Your task to perform on an android device: In the Etsy app, add the Portable Door Lock Home to the Wishlist for future buying
Image 0: 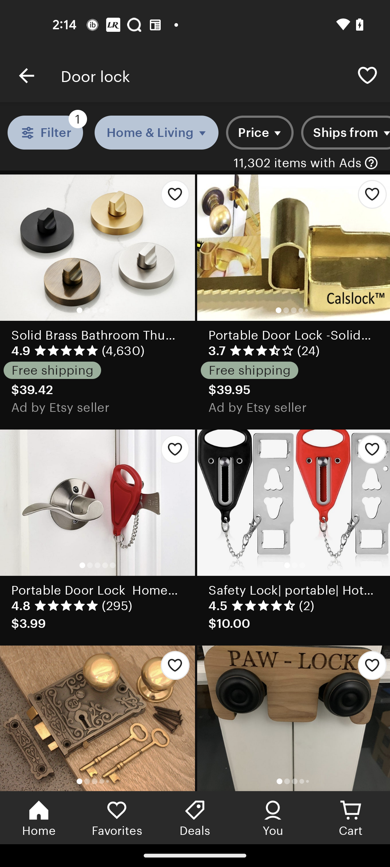
open the  Portable Door Lock Home
Step 0: click (138, 507)
Image 2: 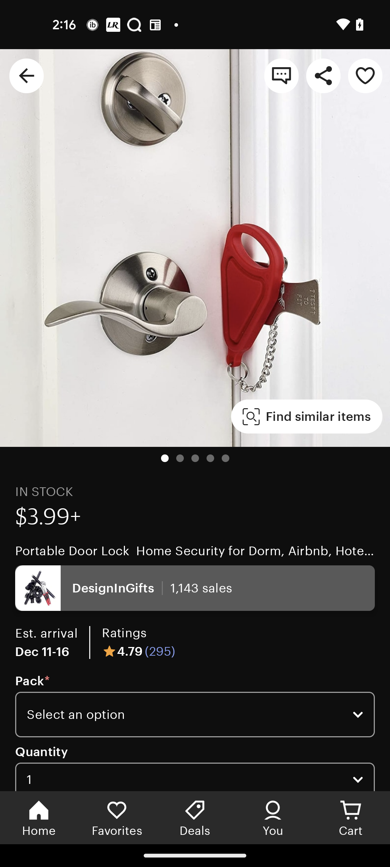
Click on the heart icon for wishlist
Step 2: click (365, 76)
Image 3: 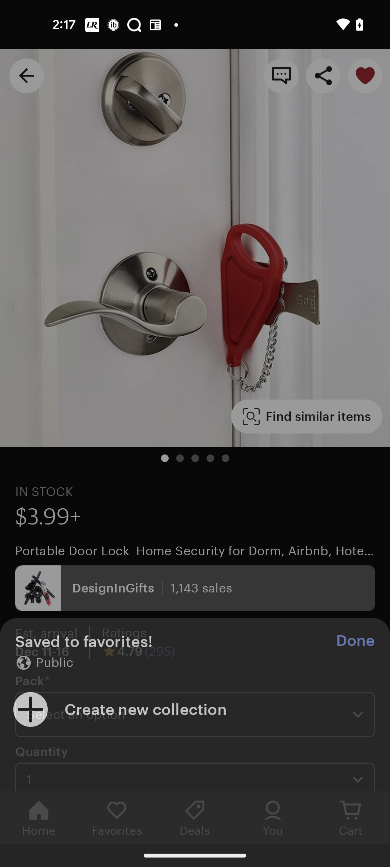
Click on the heart icon for wishlist
Step 3: wait